Your task to perform on an android device: Show me the care plan progress of my  Pansy plant on the Plantln app.
Image 0: 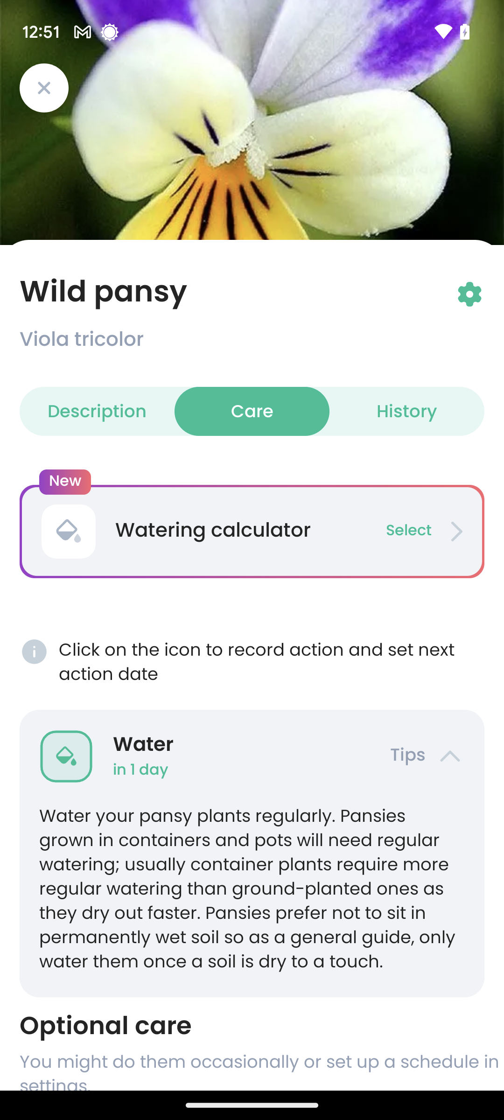
Click on the history tab below the plant name.
Step 0: click (407, 411)
Image 1: 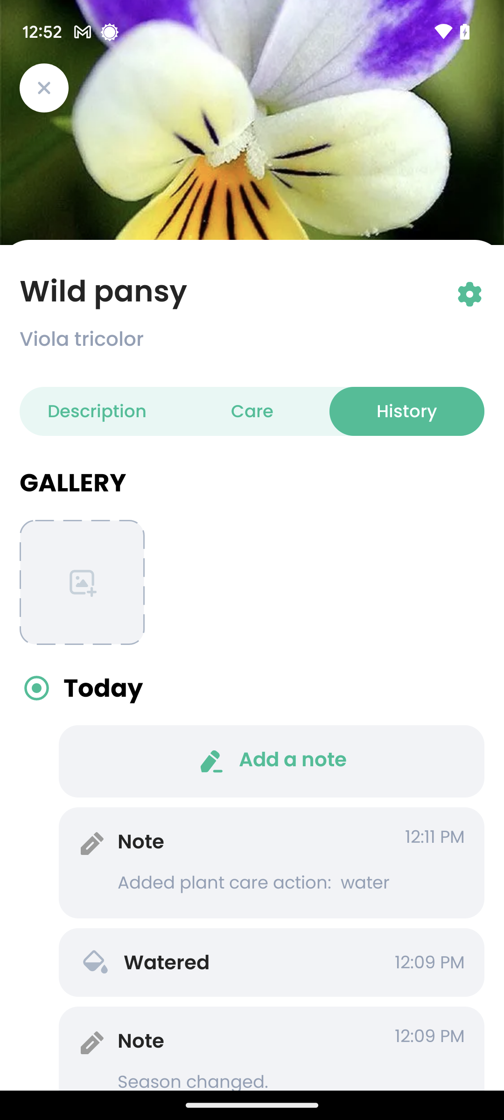
Click on the history tab below the plant name.
Step 1: wait